Your task to perform on an android device: Turn on the reminder at 12:00 AM on March 8, 2024, for the Lucas birthday arrangements task on the To-Do list app.
Image 0: 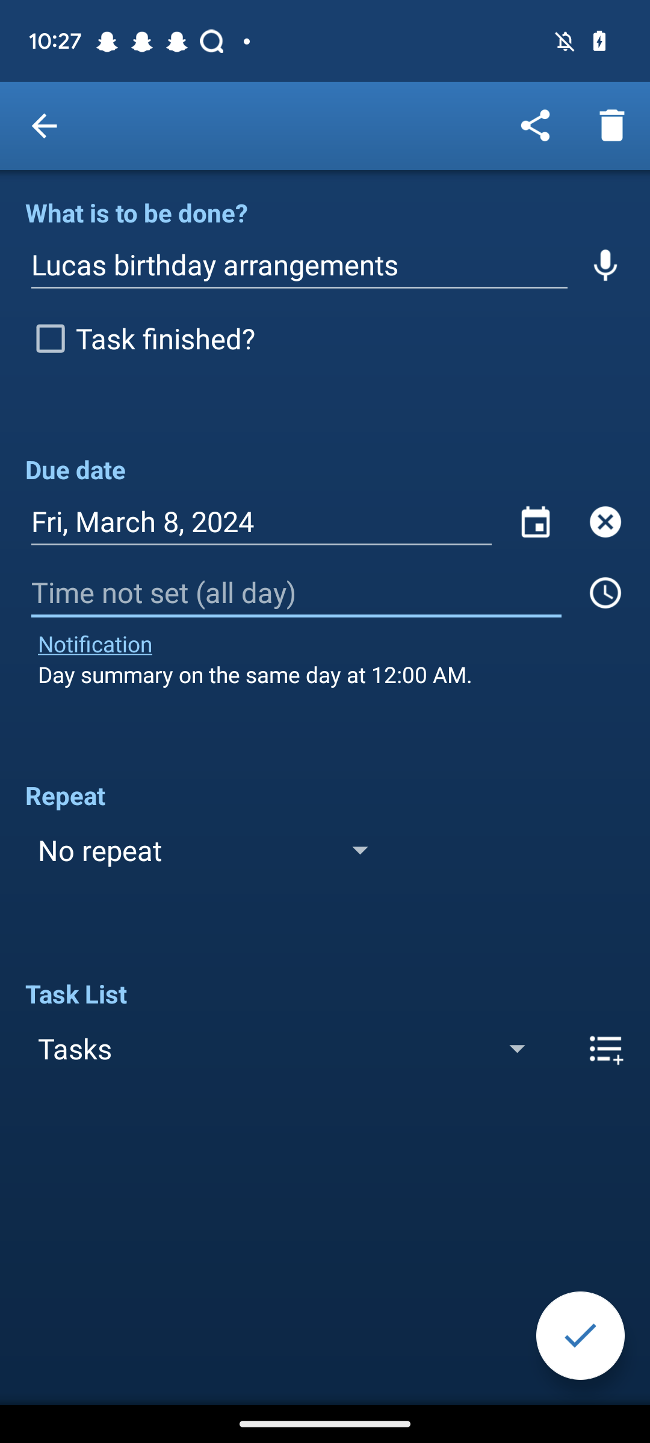
Click on the "Time Not set" Text.
Step 0: click (296, 592)
Image 1: 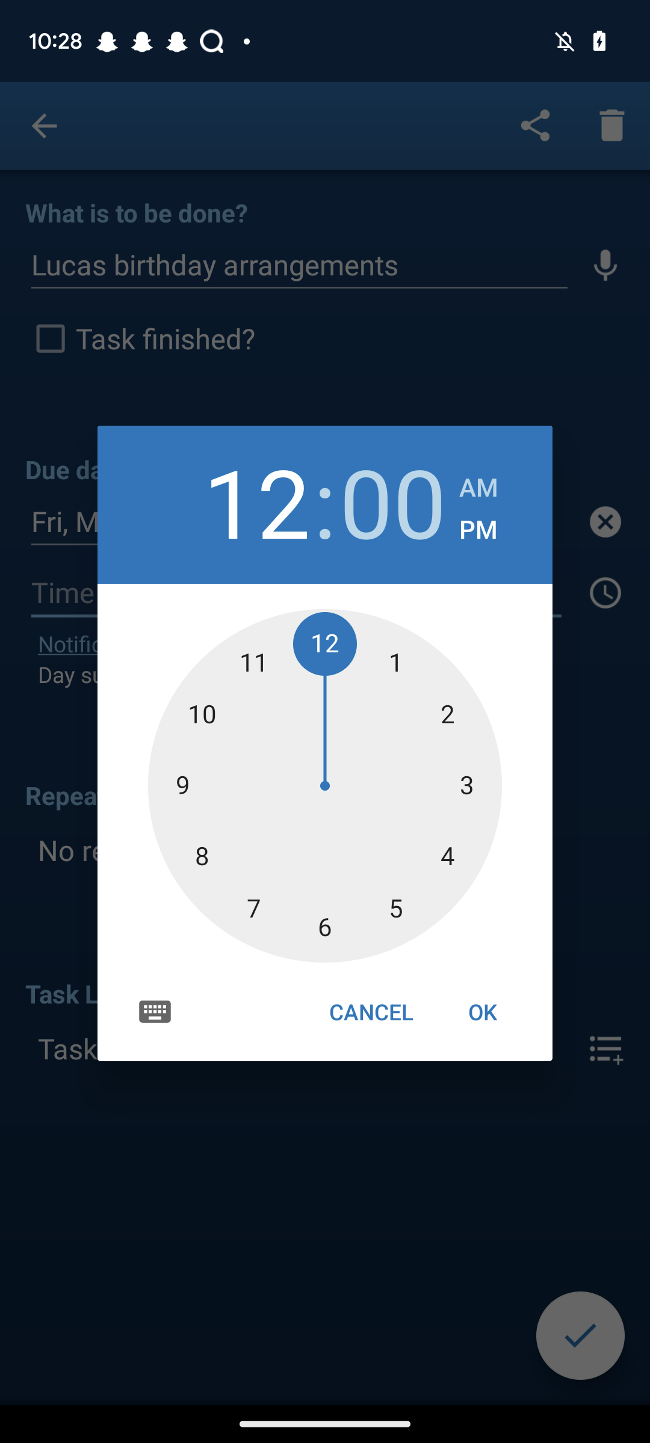
Click on the AM in the clock.
Step 1: click (478, 488)
Image 2: 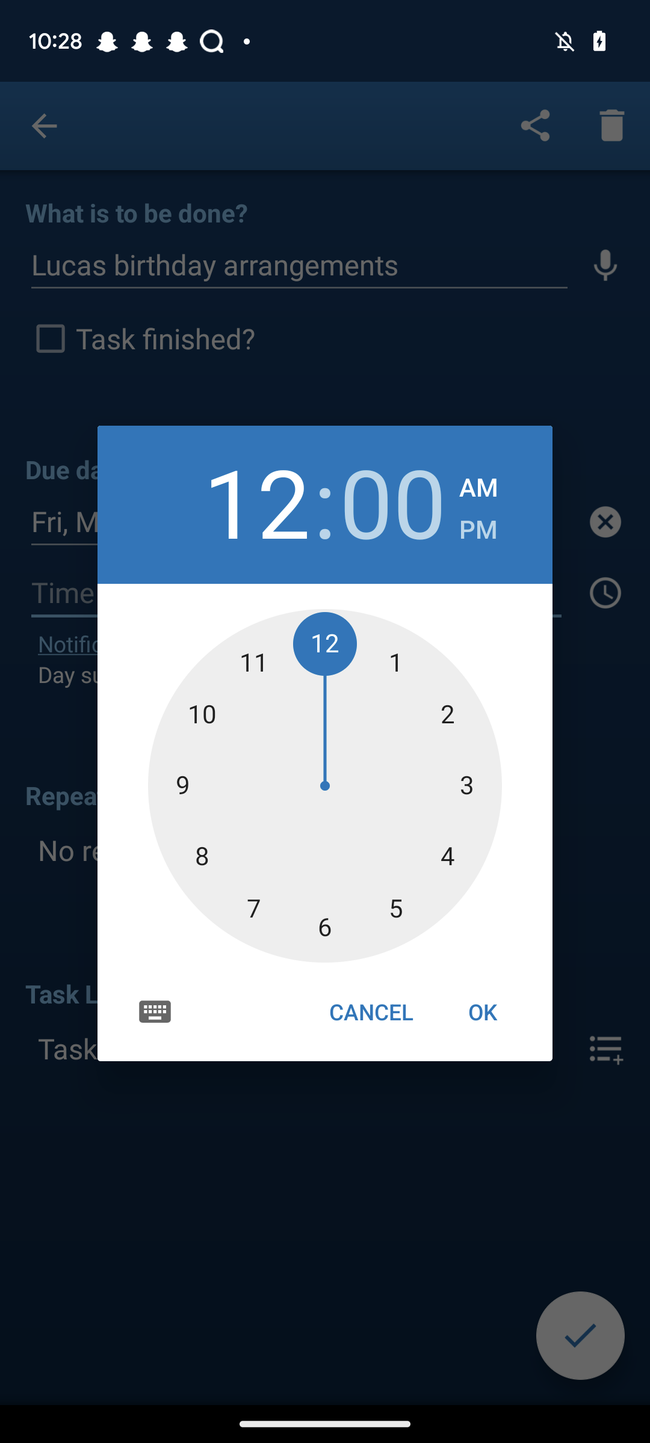
Click on the Ok button at the bottom right corner of the Clock.
Step 2: click (483, 1012)
Image 3: 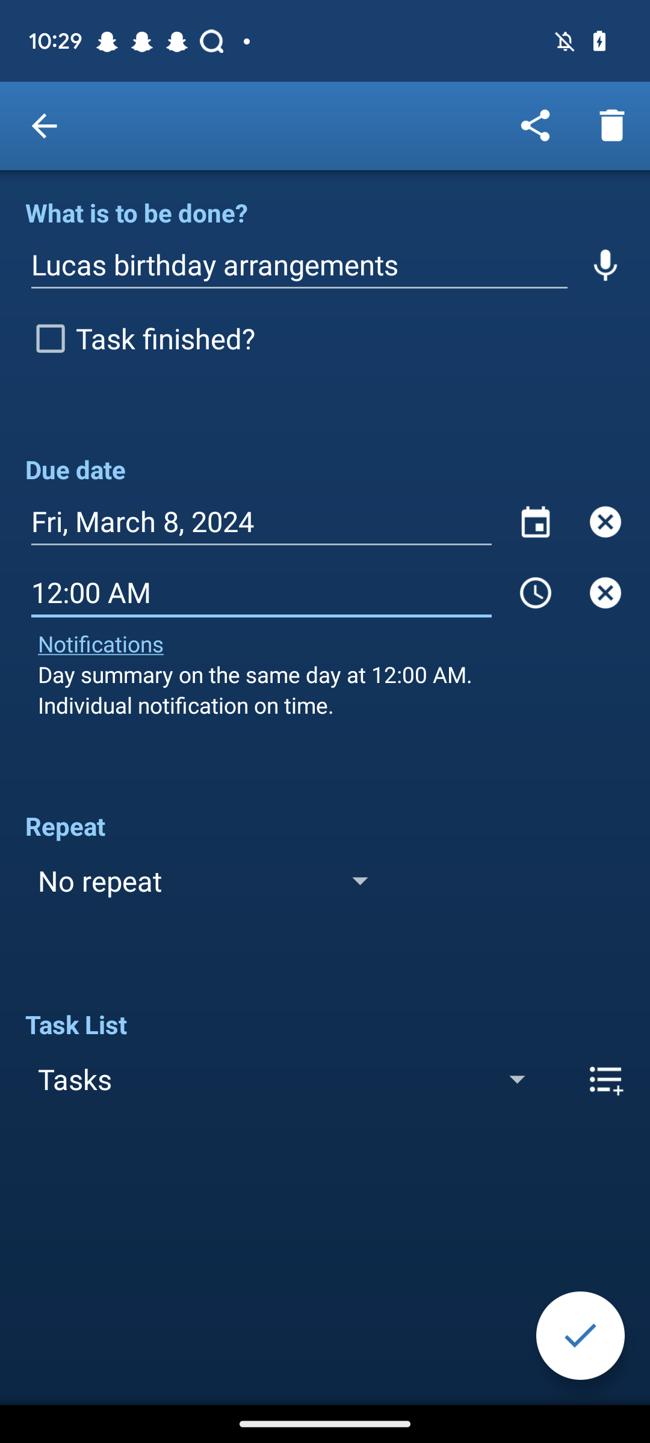
Click on the right tick icon at the bottom right corner.
Step 3: click (580, 1335)